Your task to perform on an android device:  Save the Solid loose straight black formal pants to my wishlist on the Temu app.
Image 0: 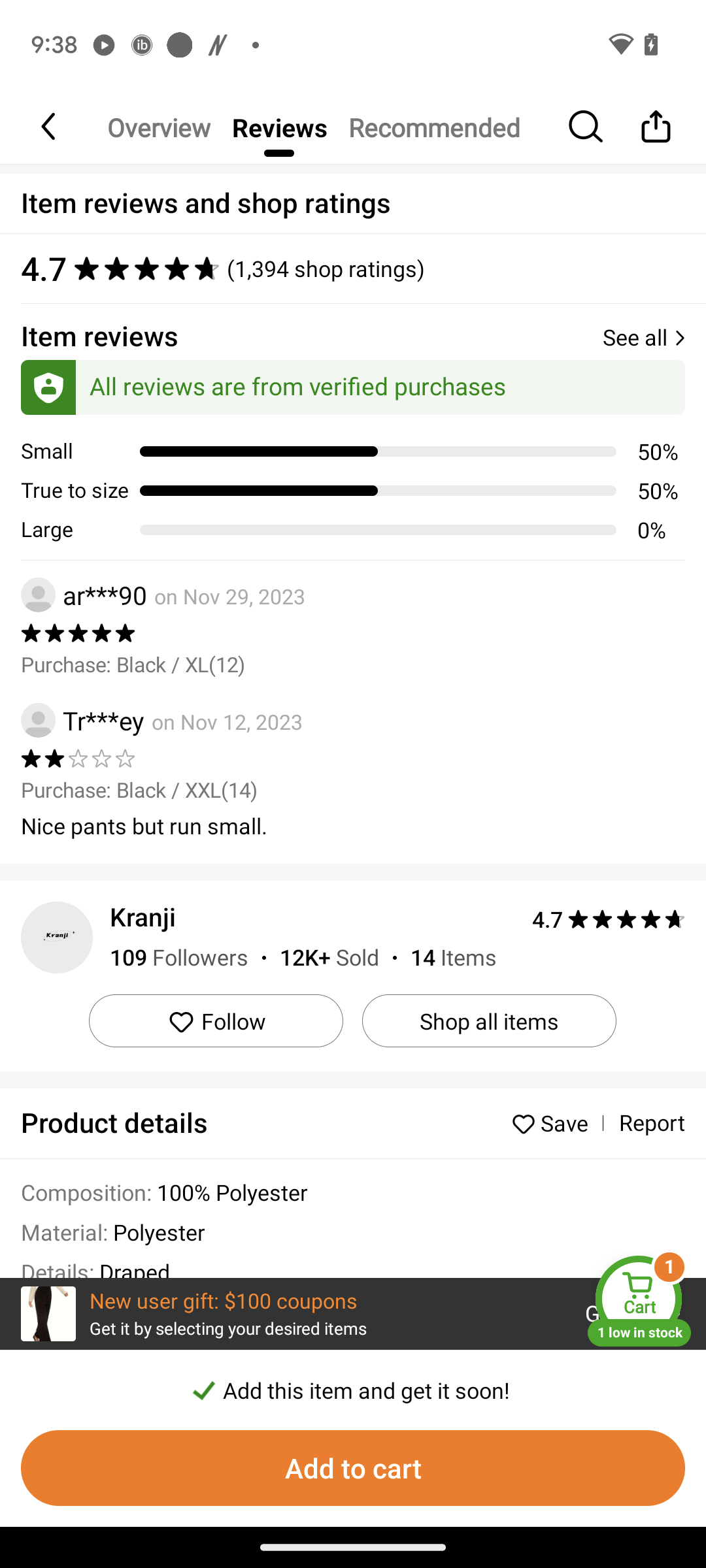
Scroll up
Step 0: scroll down
Image 1: 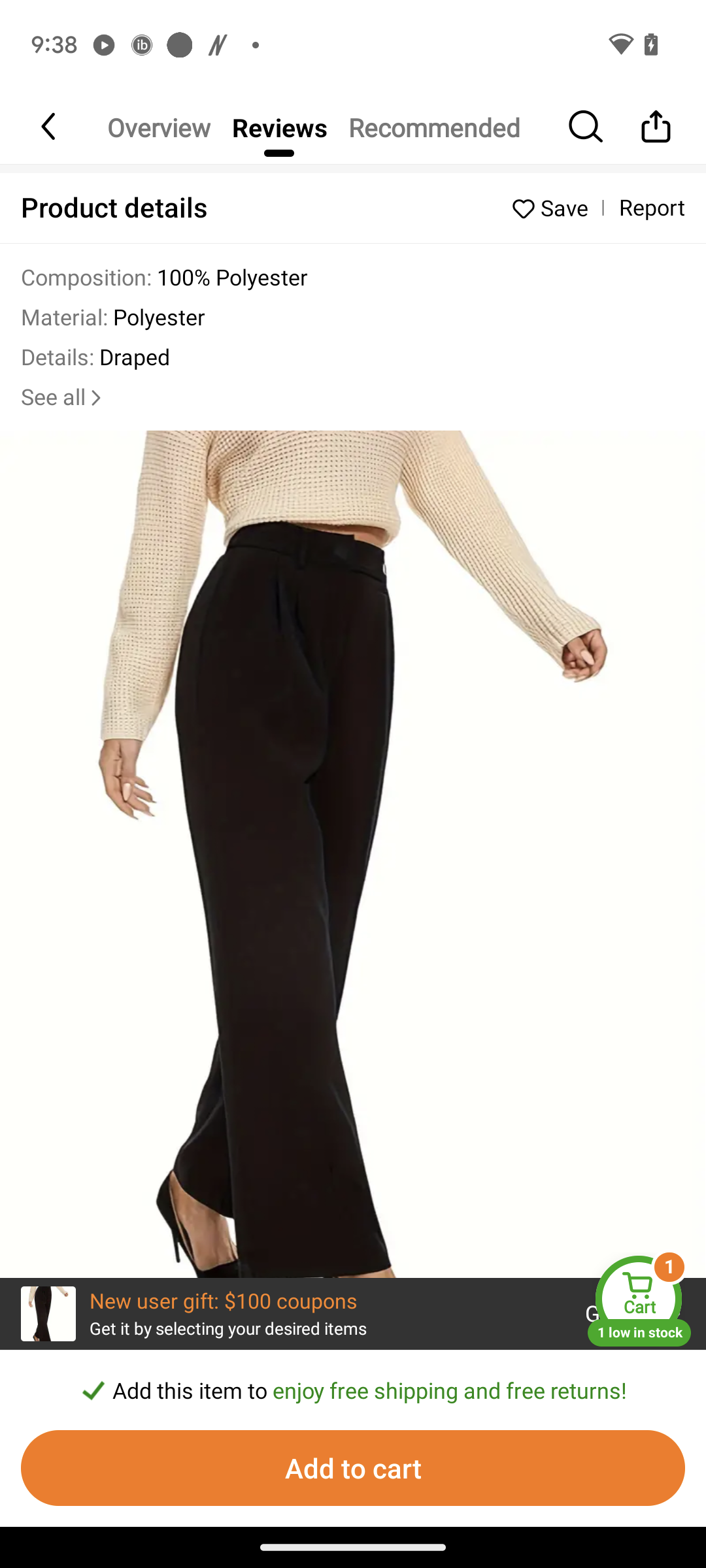
Click on the tab Save.
Step 1: click (554, 207)